Your task to perform on an android device: Mexico is my favorite location to visit, so I'd like to use the Booking.com app to look for hotels in Mexico City for the next weekend, July 27 and 28, for two adults only.
Image 0: 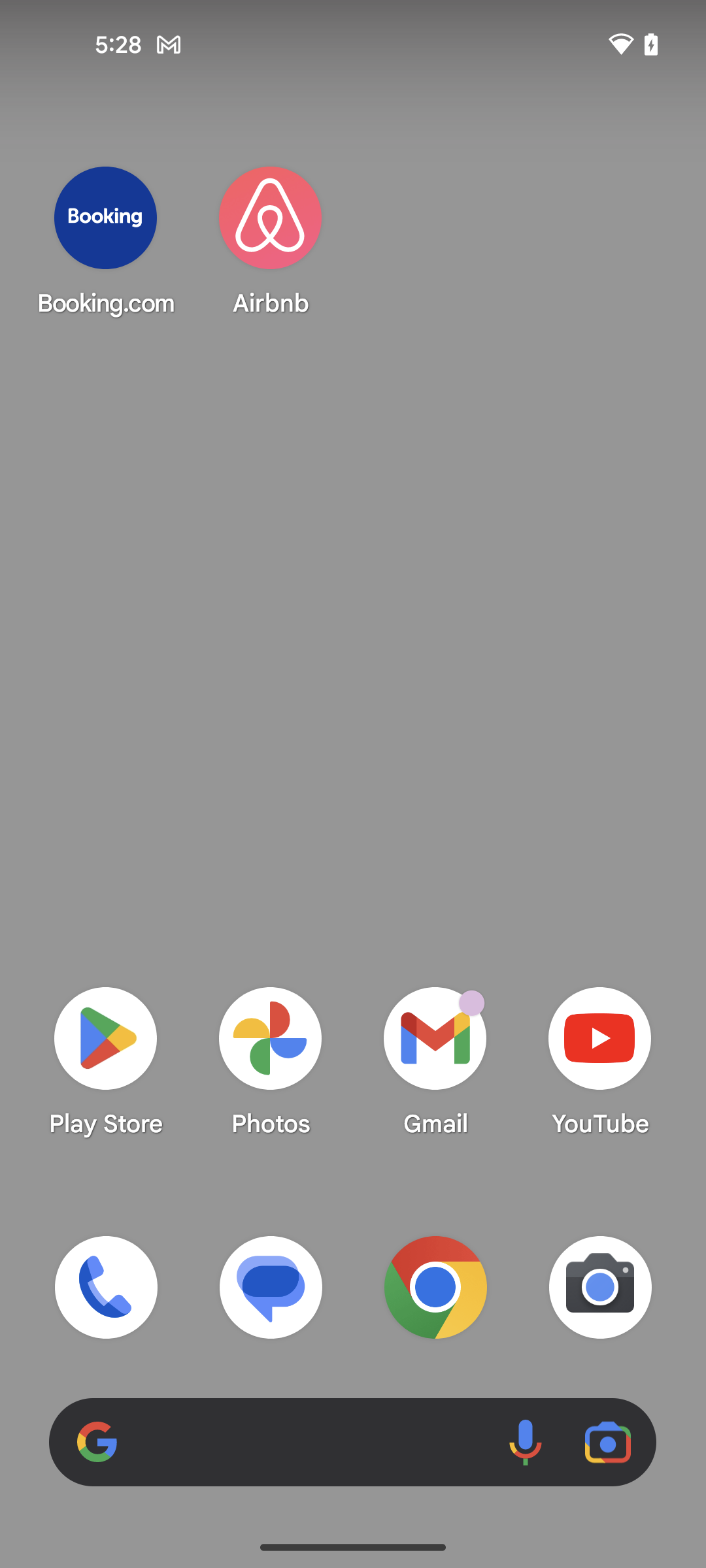
open the Booking.com app
Step 0: open app "Booking.com"
Image 1: 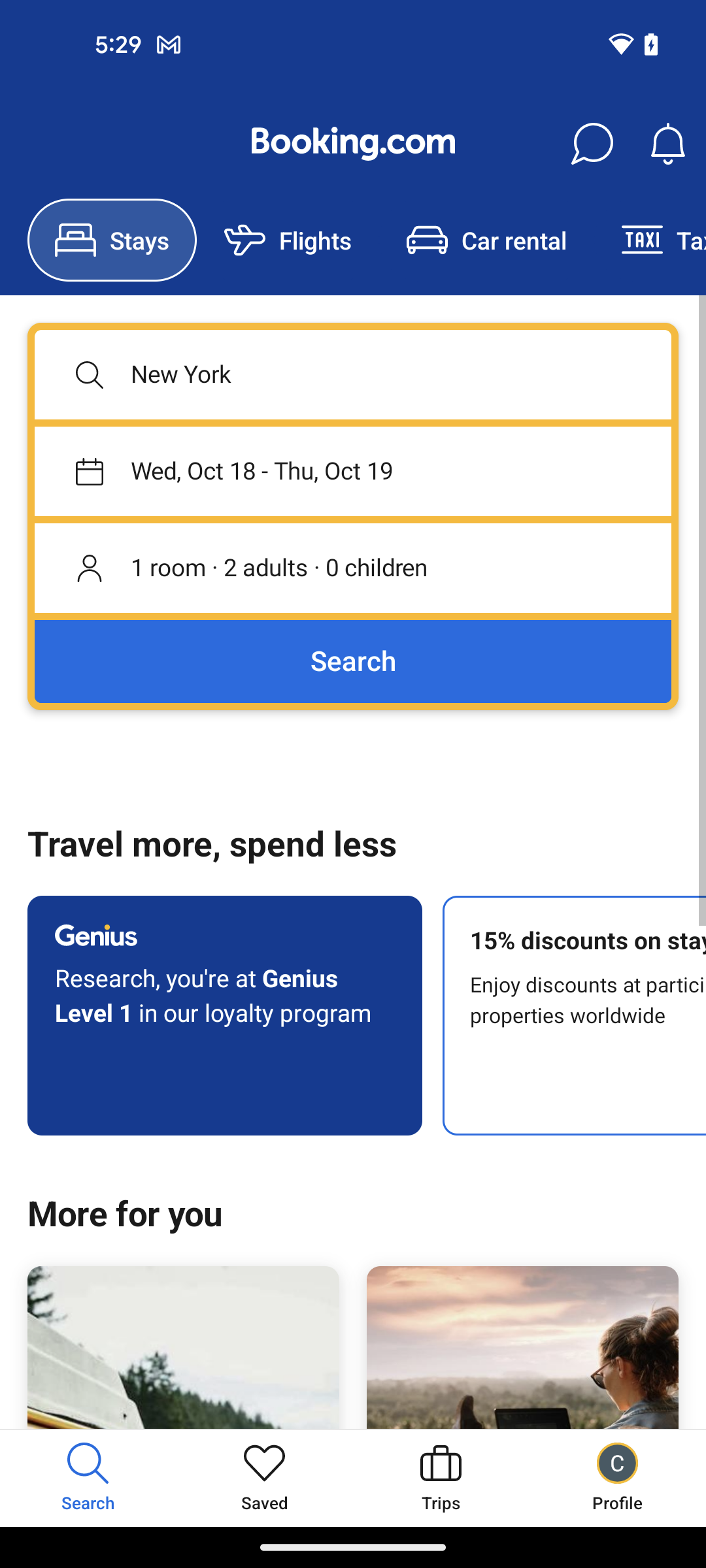
click on the place search box
Step 1: click (353, 374)
Image 3: 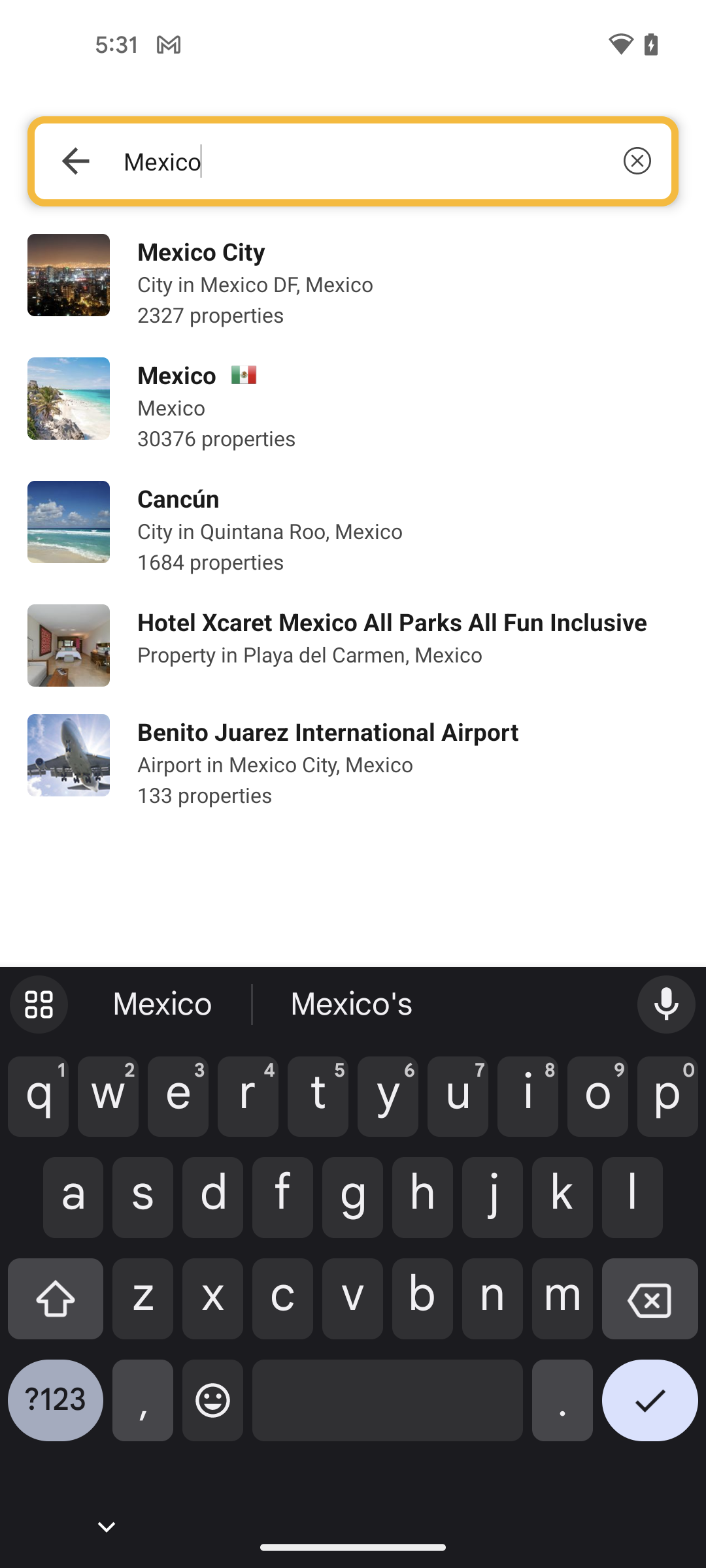
select the first place from the suggestions
Step 3: click (201, 251)
Image 4: 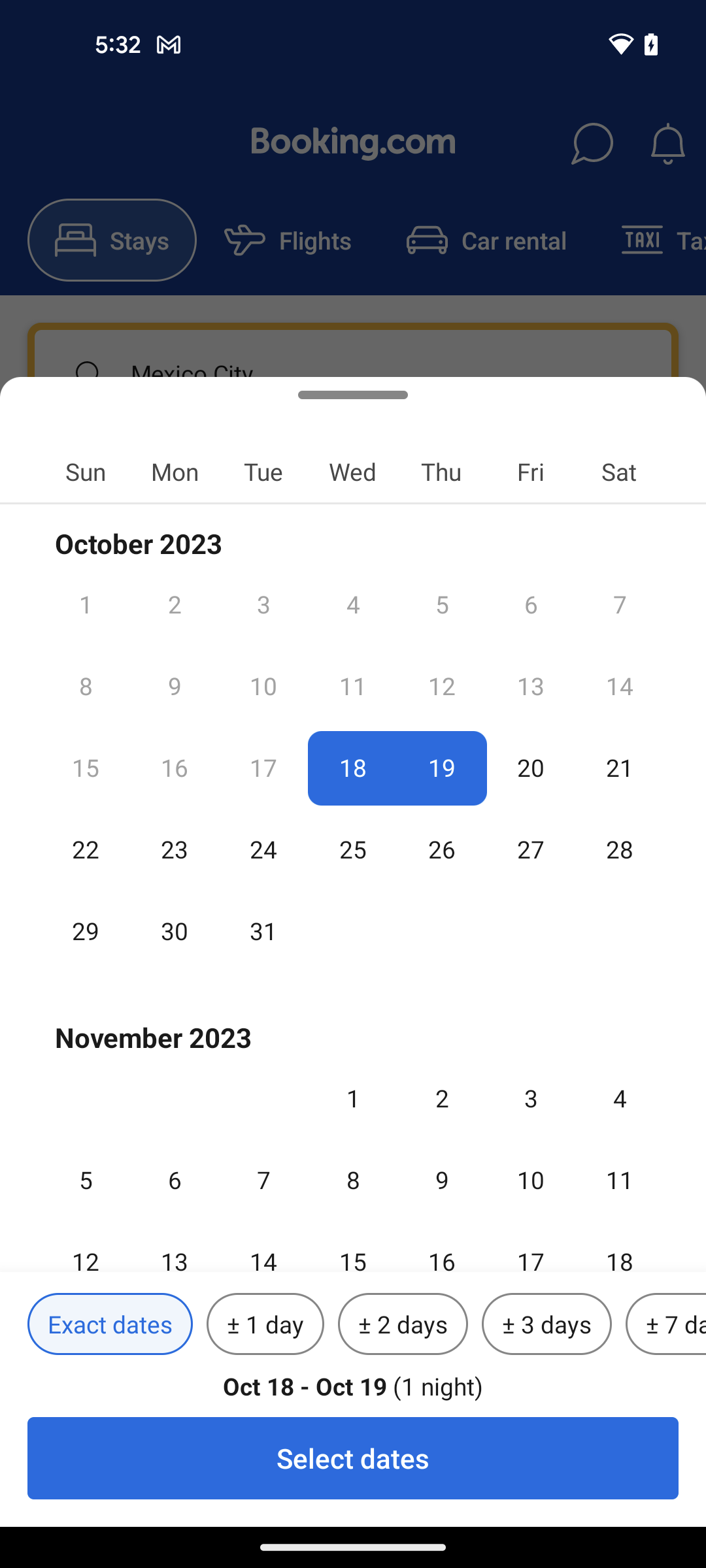
select the date 27
Step 4: click (530, 829)
Image 5: 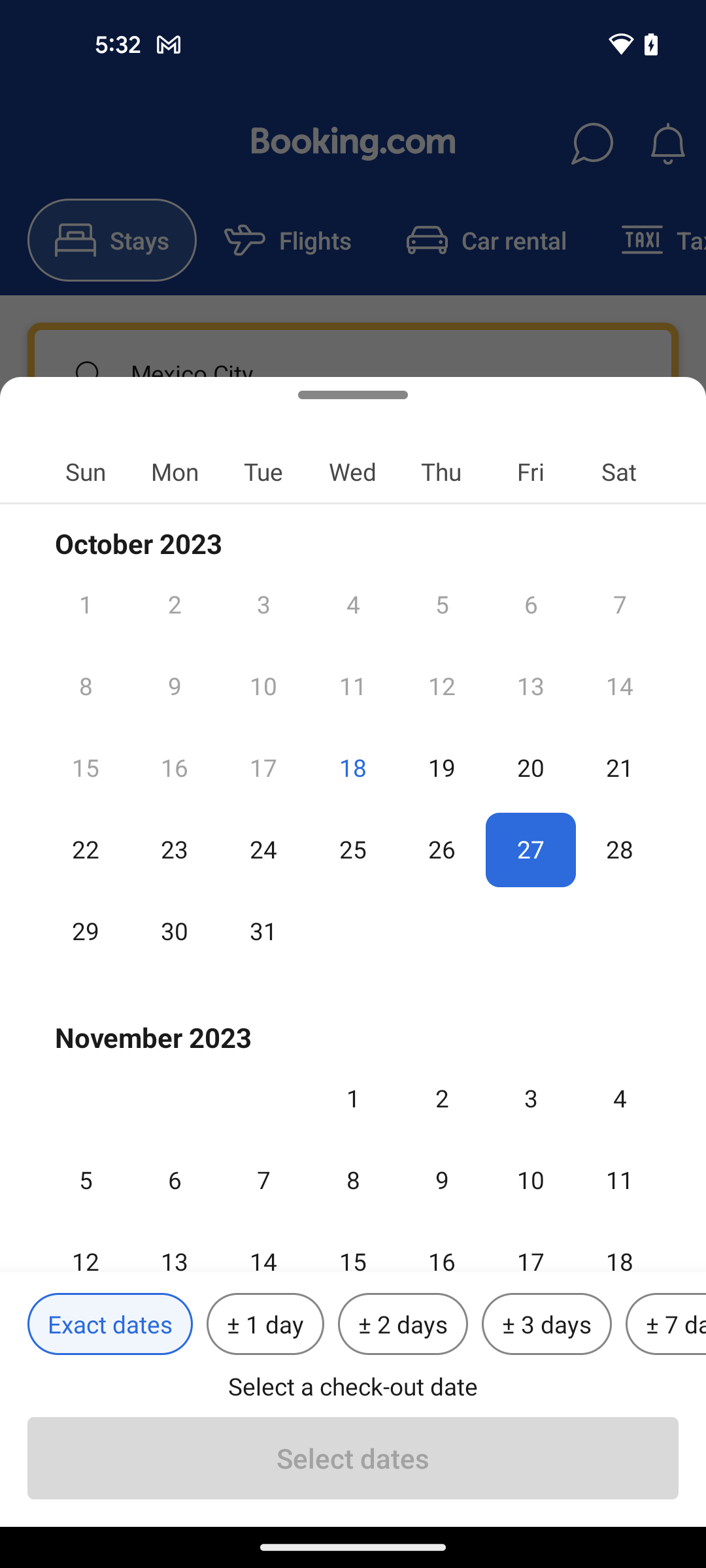
select the checkout date 28
Step 5: click (619, 829)
Image 6: 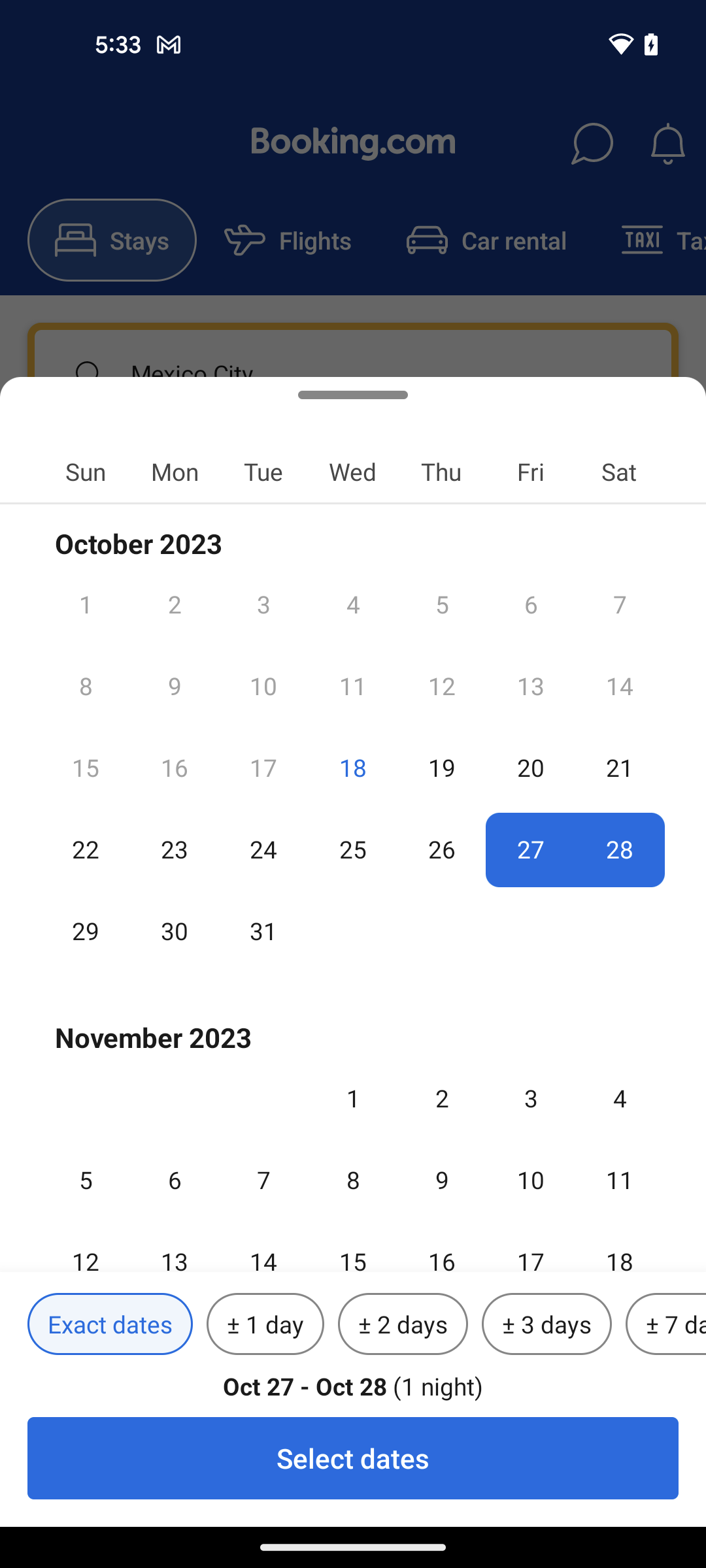
click on the select dates button
Step 6: click (353, 1458)
Image 7: 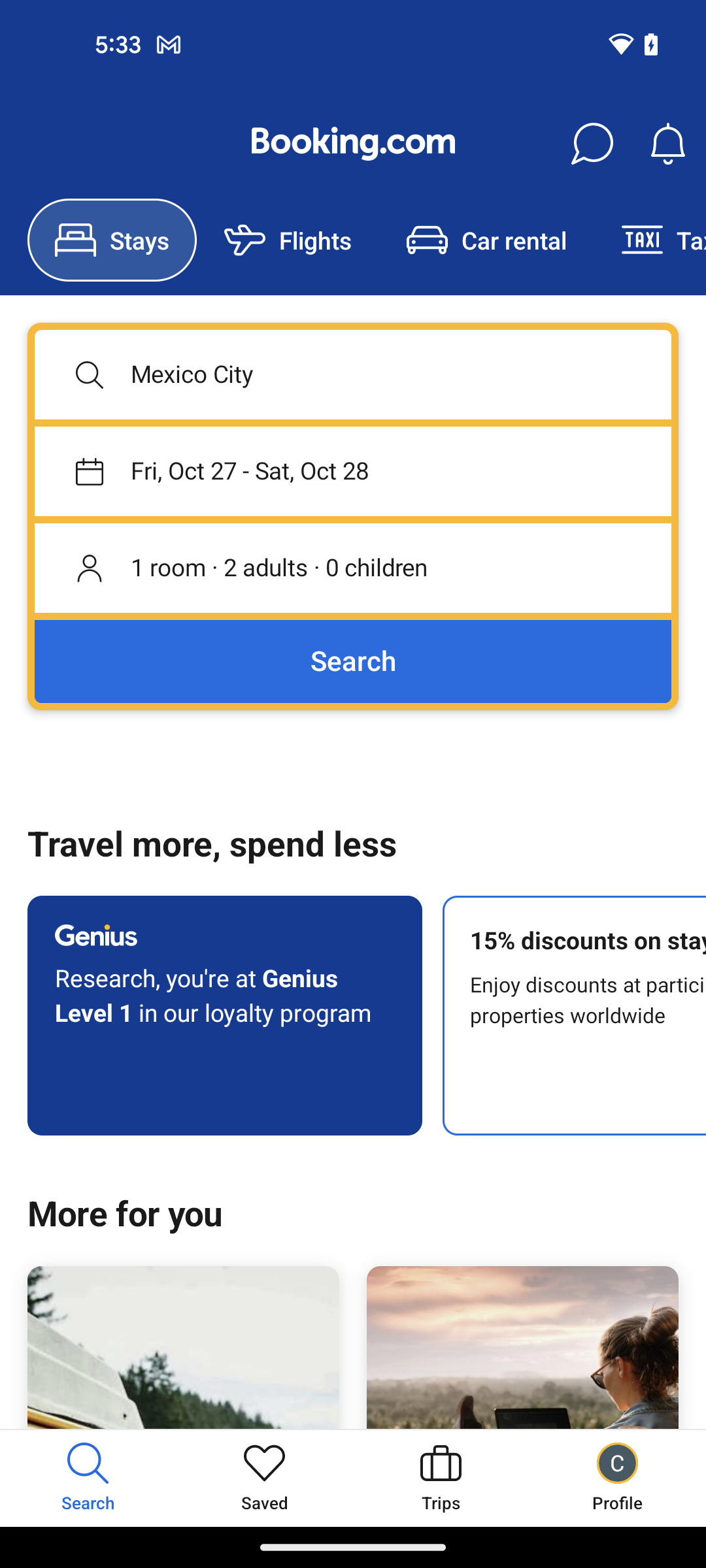
click on the search button
Step 7: click (353, 516)